Your task to perform on an android device: The image from the Tomorrowland event should be added to the presentation from the photos.
Image 0: 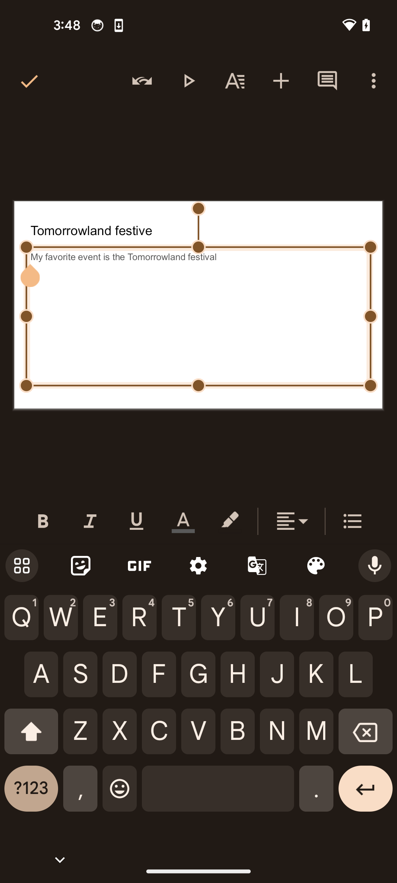
Tap on the screen
Step 0: click (198, 316)
Image 2: 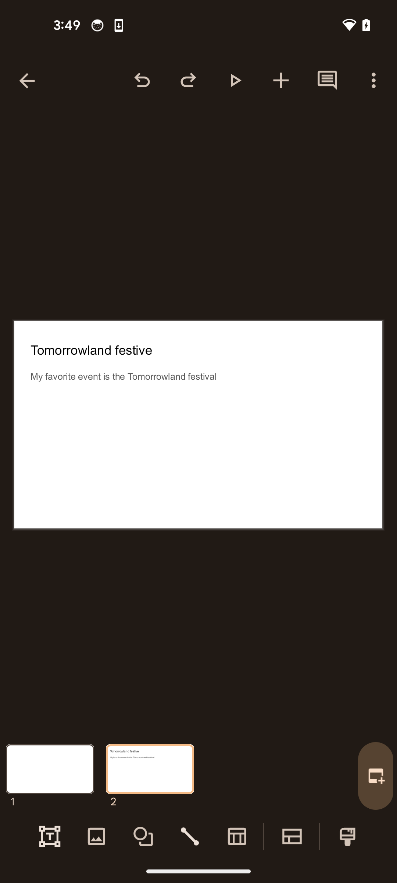
Tap on the photos icon at the bottom of the screen
Step 2: click (96, 836)
Image 3: 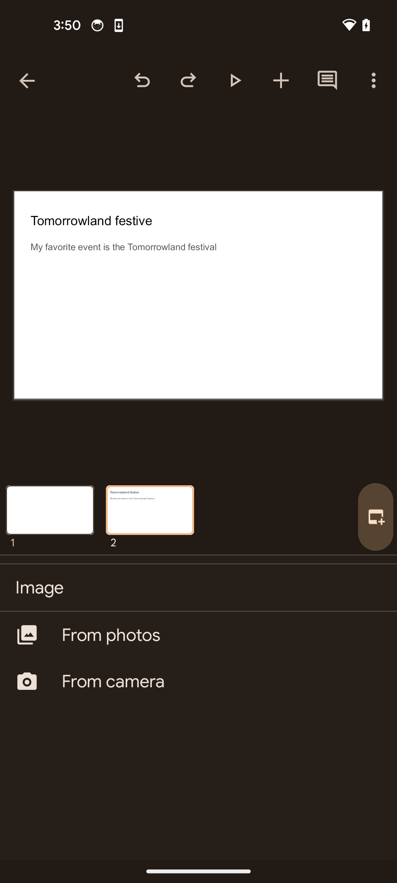
Select the photos option
Step 3: click (222, 635)
Image 4: 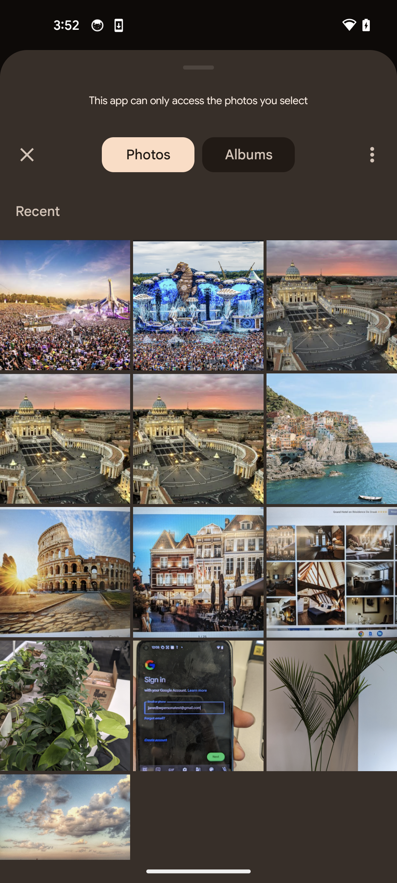
Click on the first image
Step 4: click (65, 305)
Image 5: 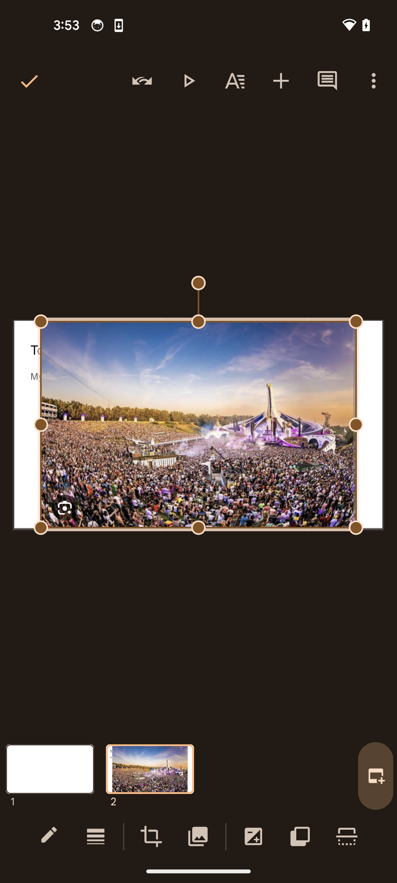
Swipe down the circle 
Step 5: scroll up